Your task to perform on an android device: Open the Redfin app, View the property details, including the area and Property description then review the property photos .
Image 0: 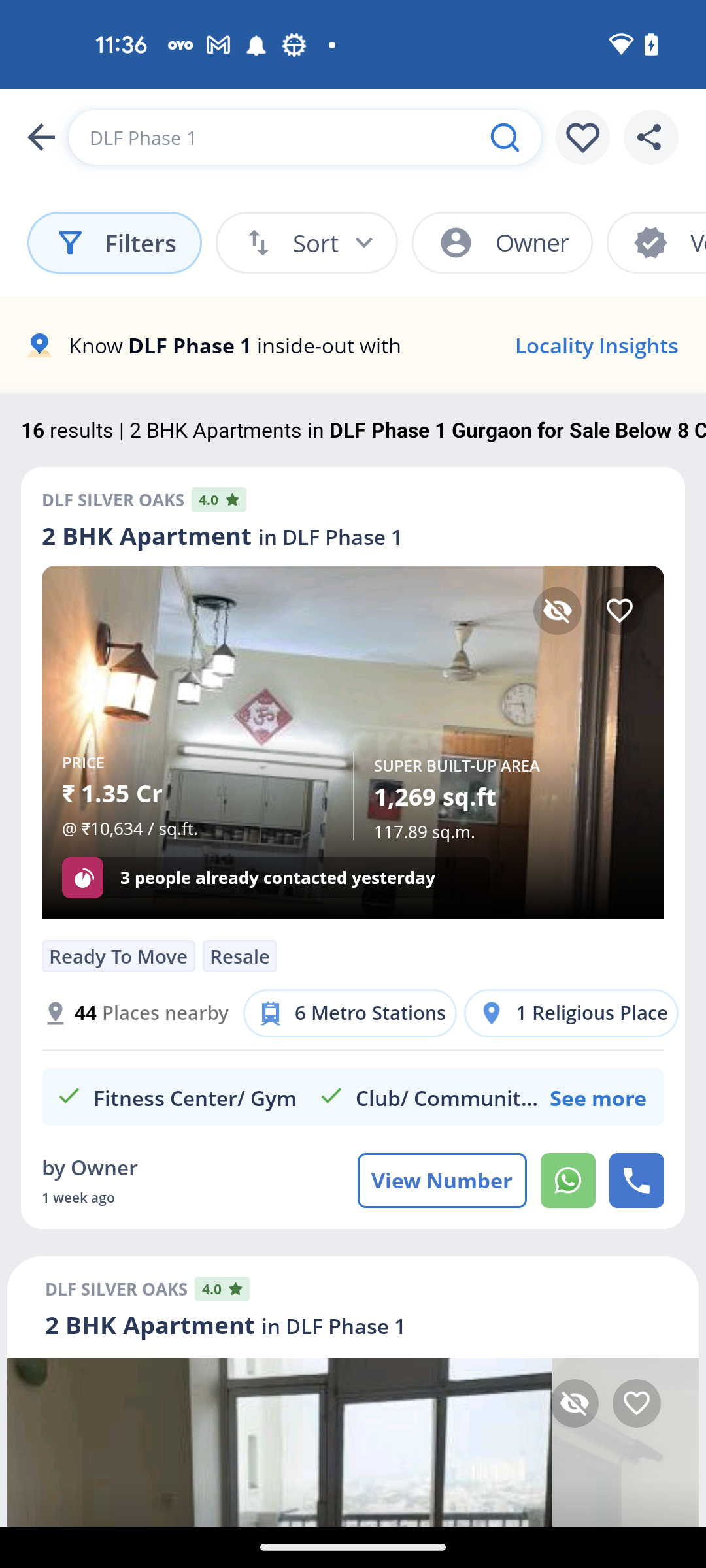
Open Redfin App
Step 0: open app "Redfin"
Image 1: 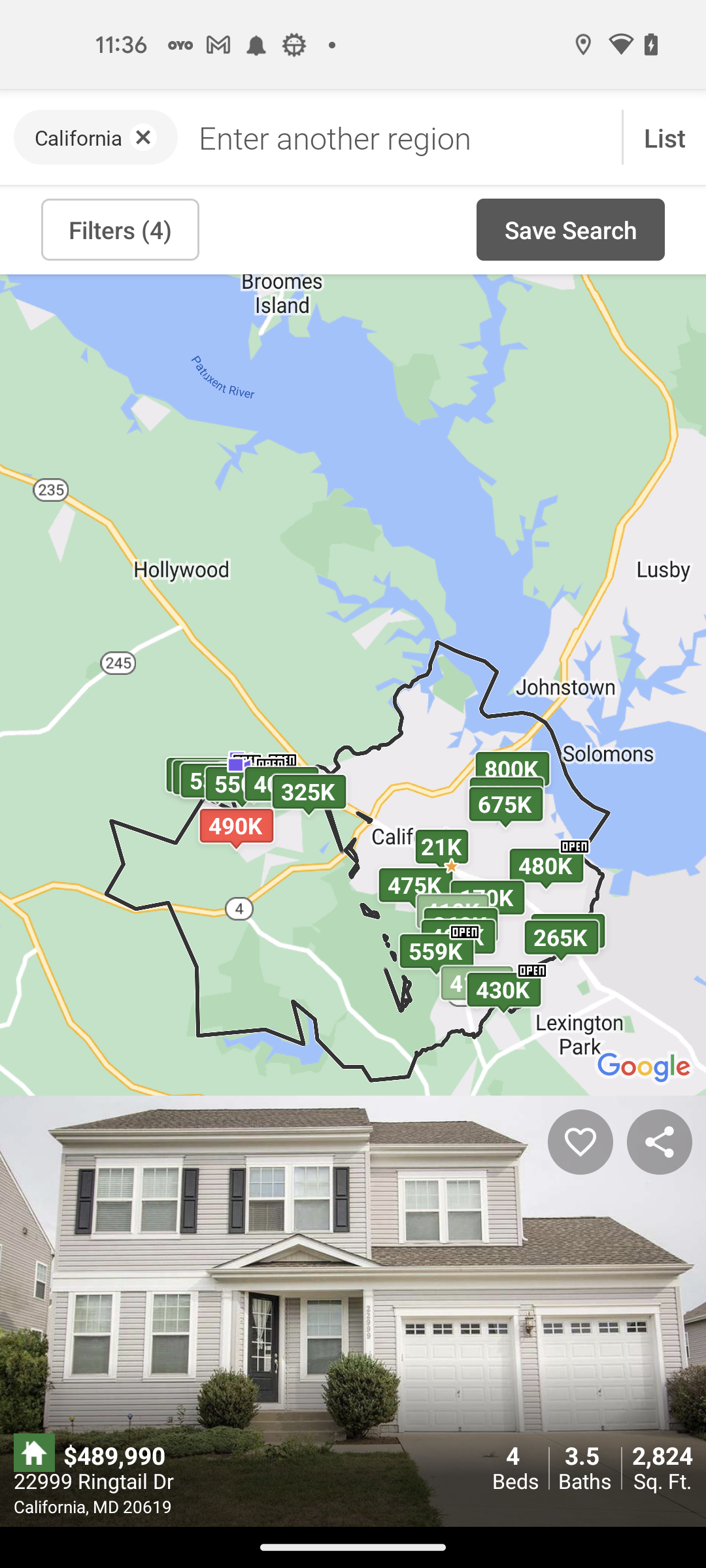
Click on the property
Step 1: click (353, 900)
Image 2: 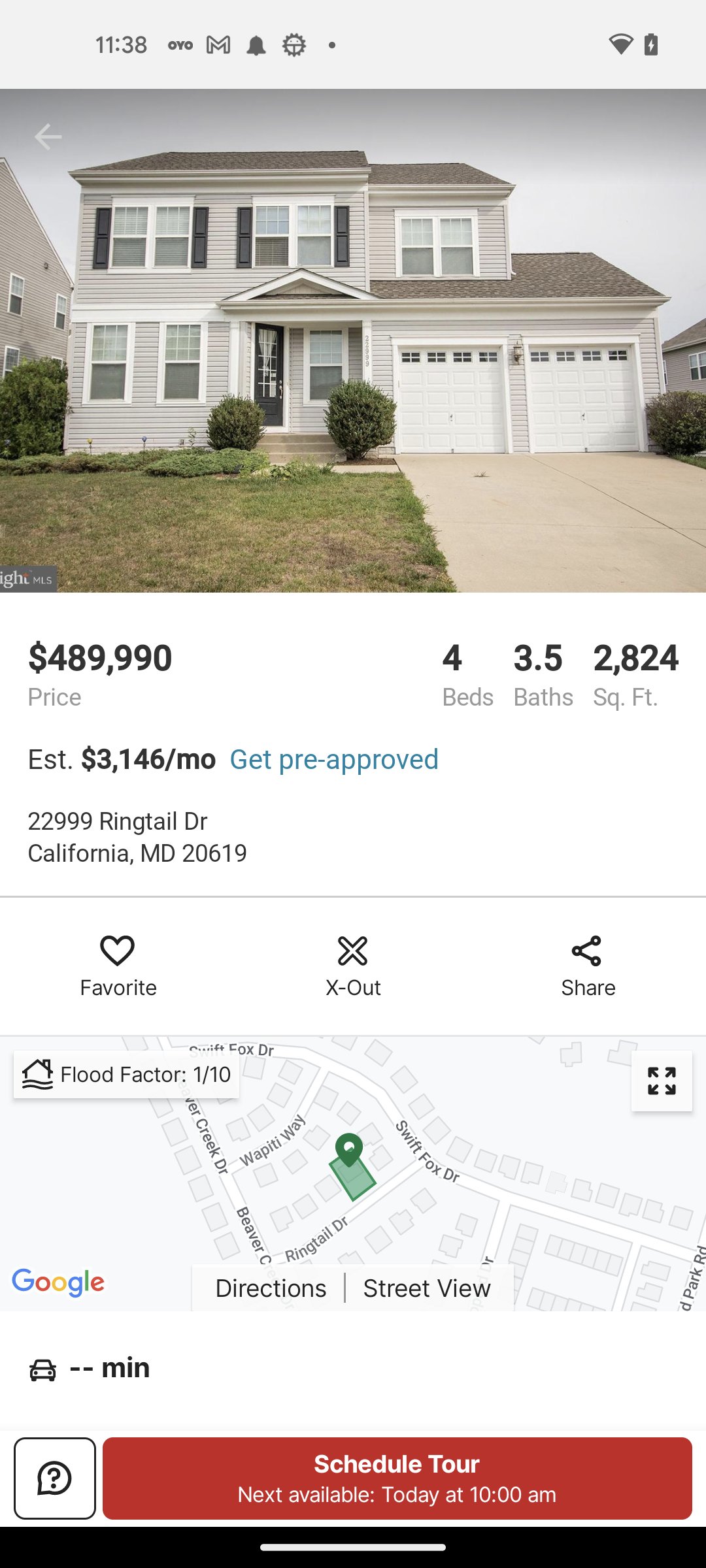
Click on the photo of the property
Step 2: click (339, 343)
Image 4: 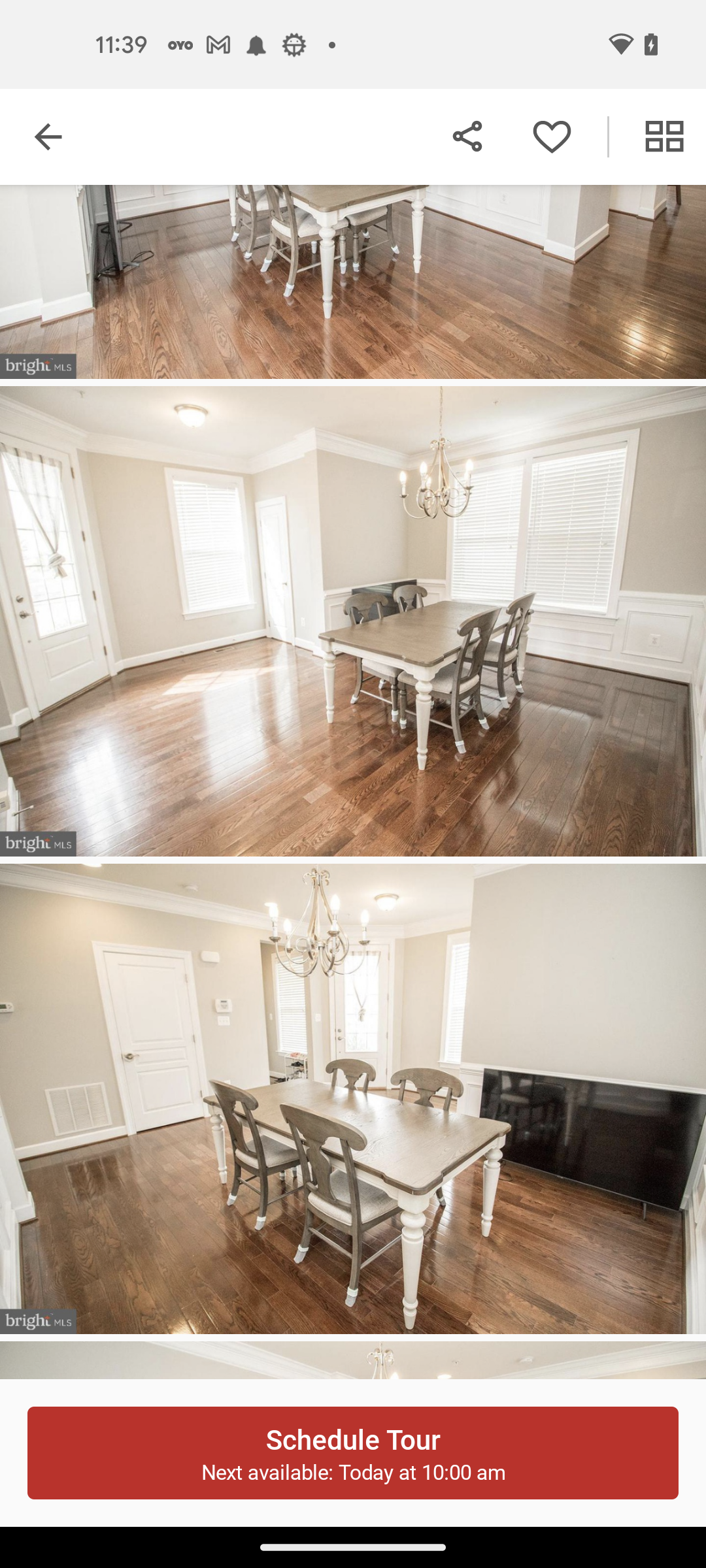
Scroll down to view photos
Step 4: scroll down
Image 5: 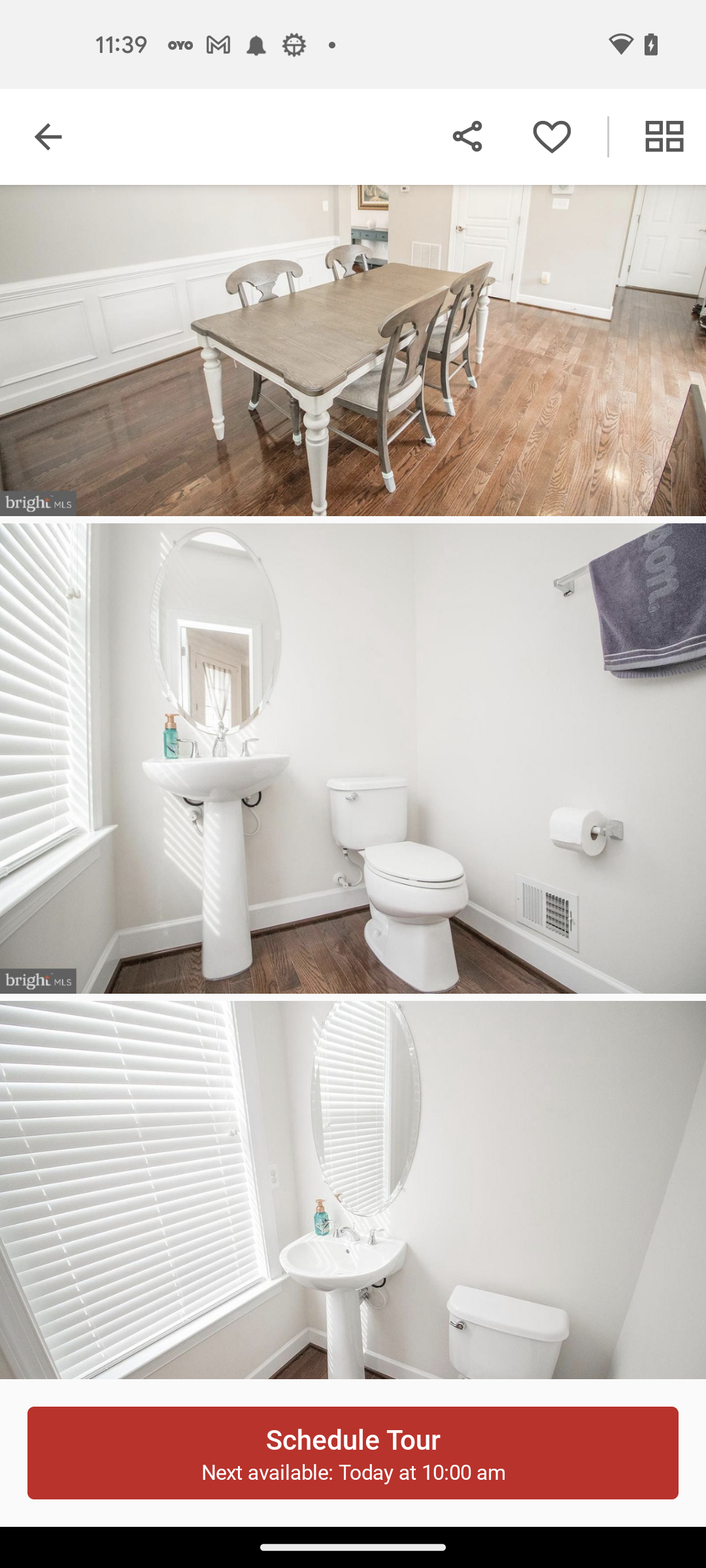
Scroll down to view photos
Step 5: scroll down
Image 6: 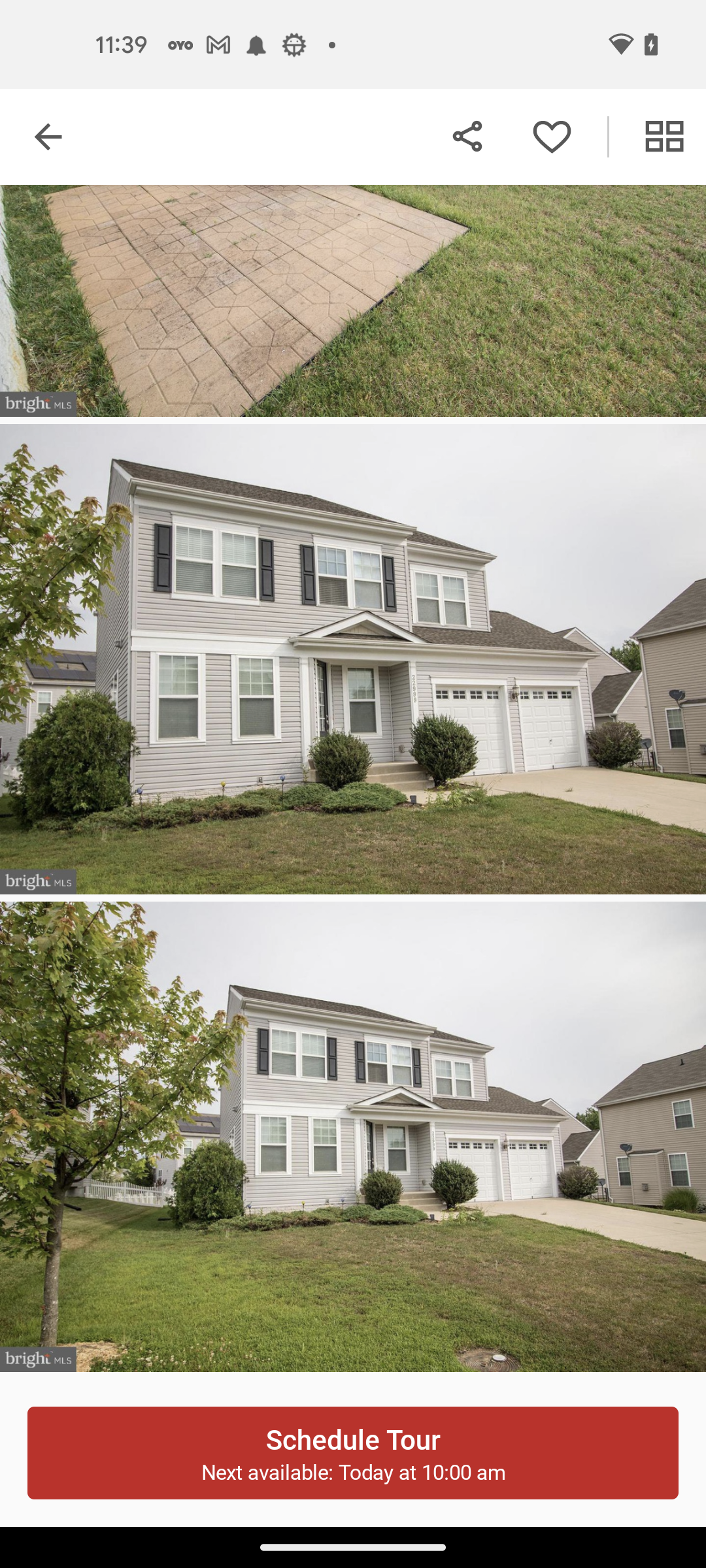
Go back to previous page
Step 6: press back button
Image 7: 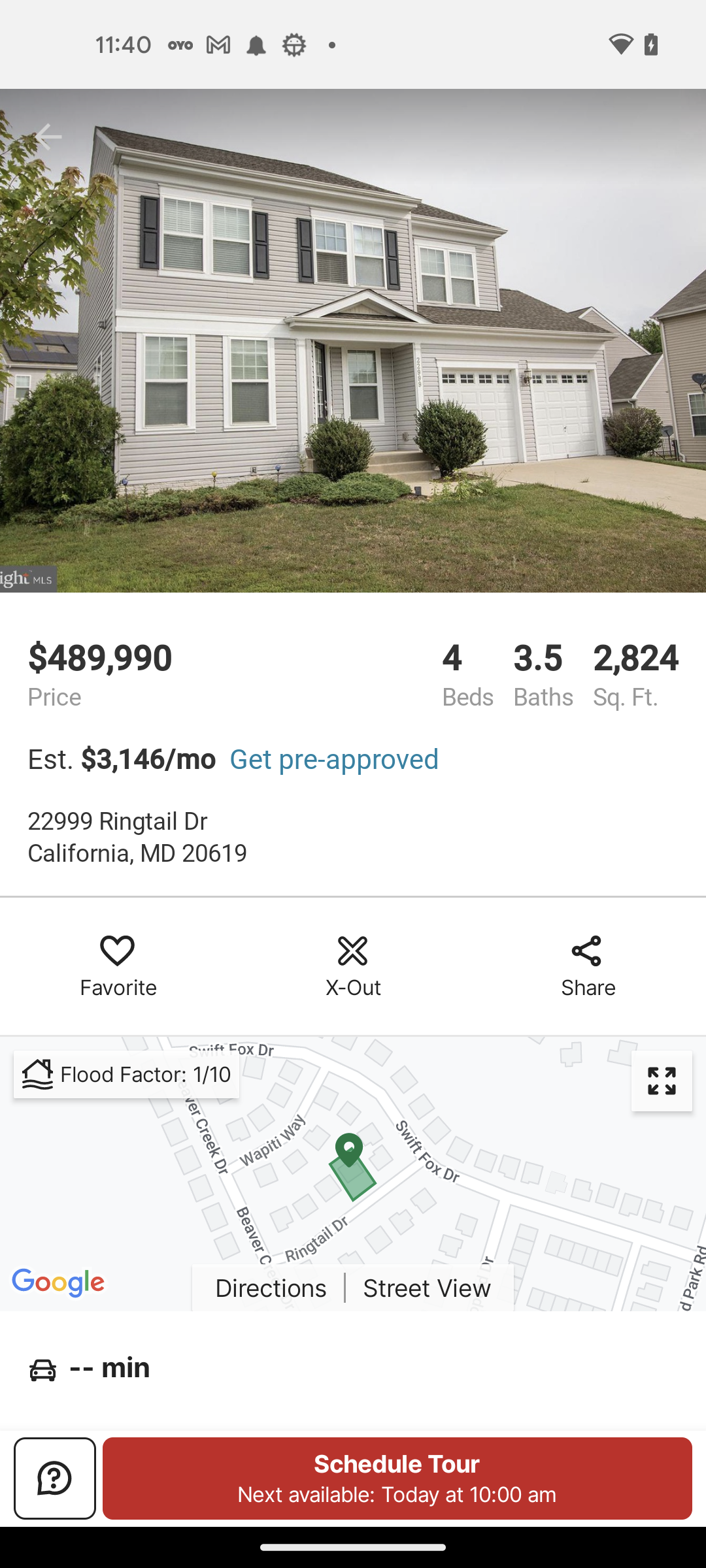
Scroll down to view the Property description
Step 7: scroll down
Image 8: 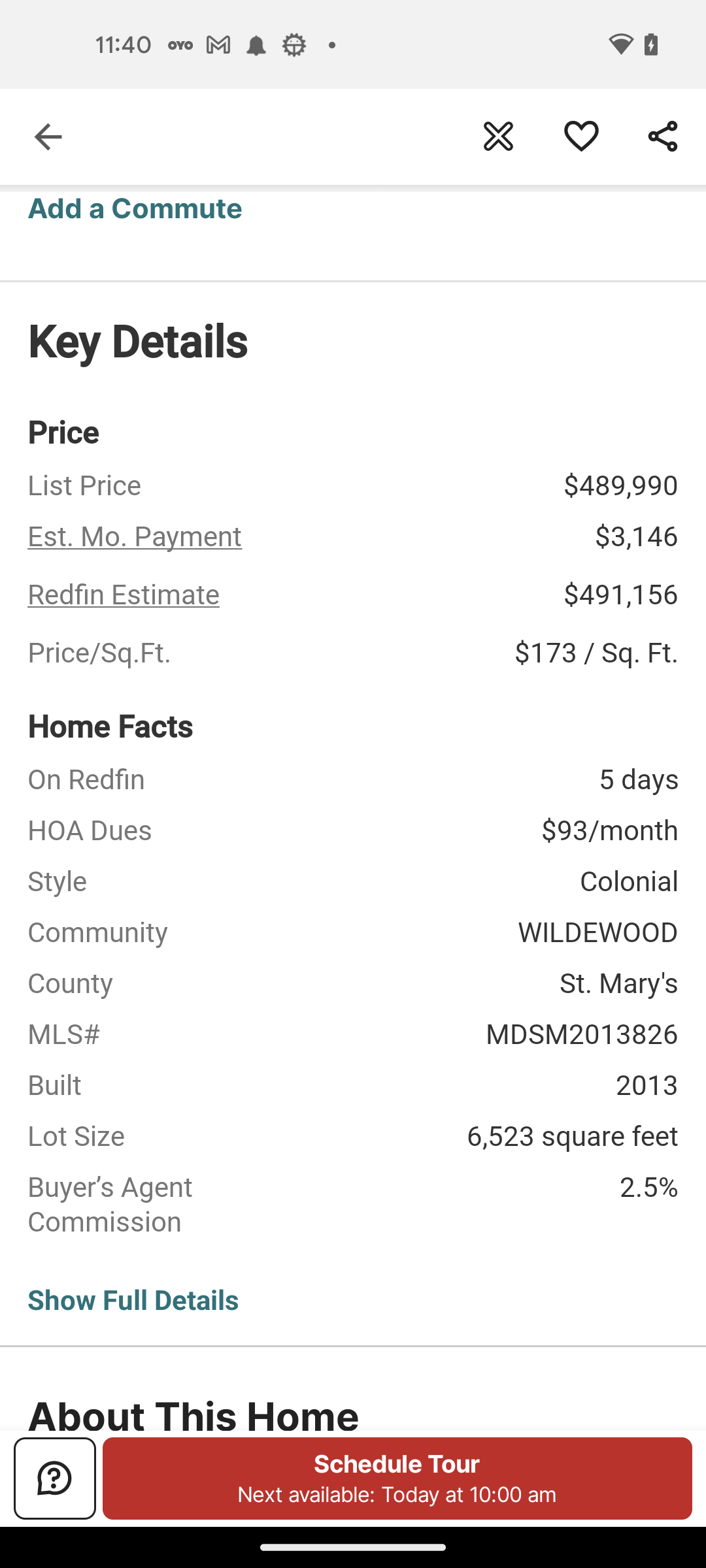
Scroll down to view the Property description
Step 8: scroll down
Image 9: 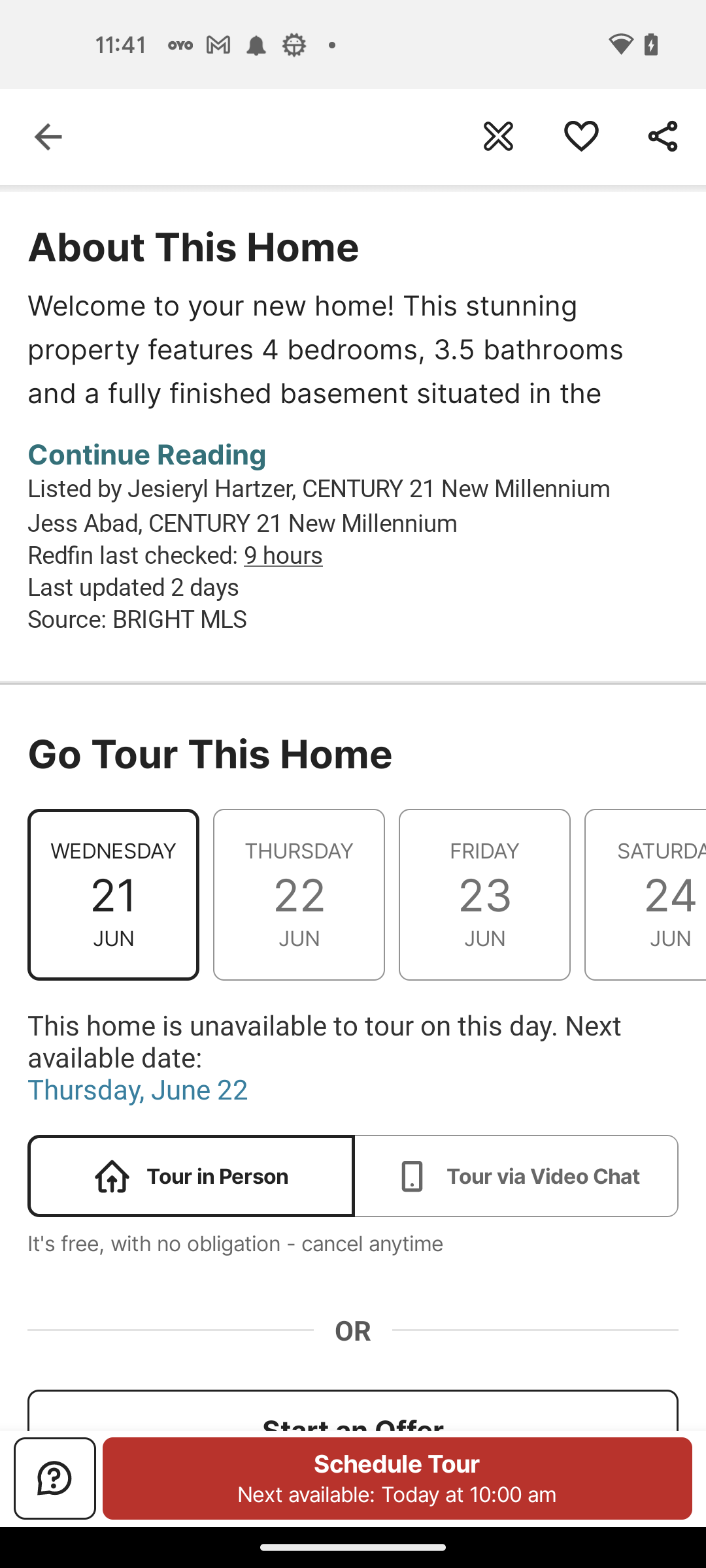
Click on the Continue Reading under About This Home
Step 9: click (353, 446)